Your task to perform on an android device: After watching these photos, my wife asked me to send them to her at clarawagner11@gmail.com via gmail because she wanted to post them on her social media handle and send them to her parents.
Image 0: 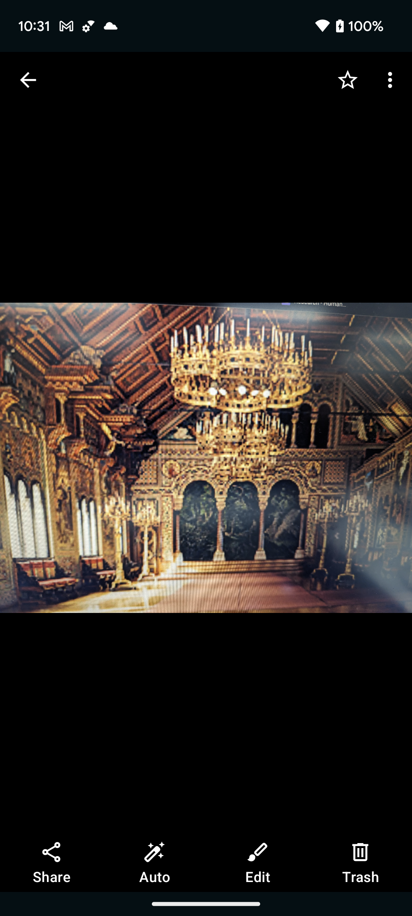
Go back to the previous page to view all photos
Step 0: press back button
Image 1: 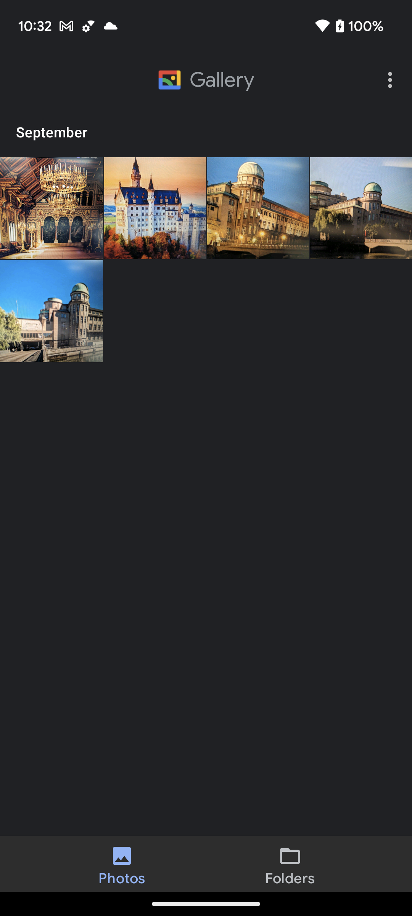
Click on the three dots icon at the top right corner of the screen to view the select items option
Step 1: click (392, 80)
Image 2: 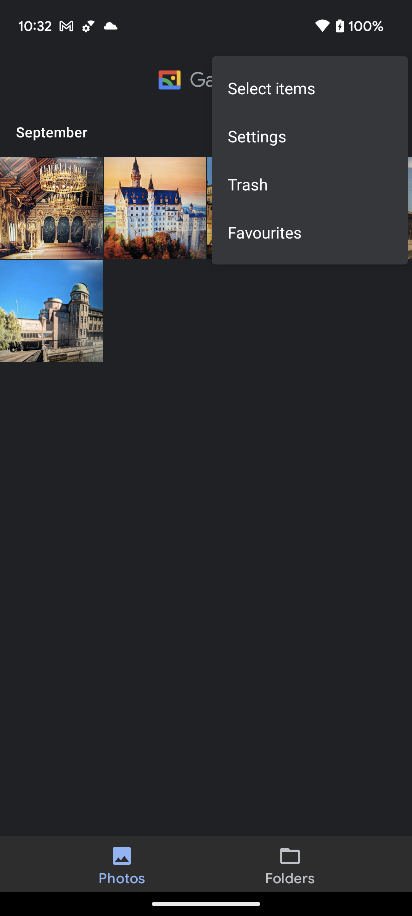
Click on the Select items option to select these photos
Step 2: click (310, 88)
Image 3: 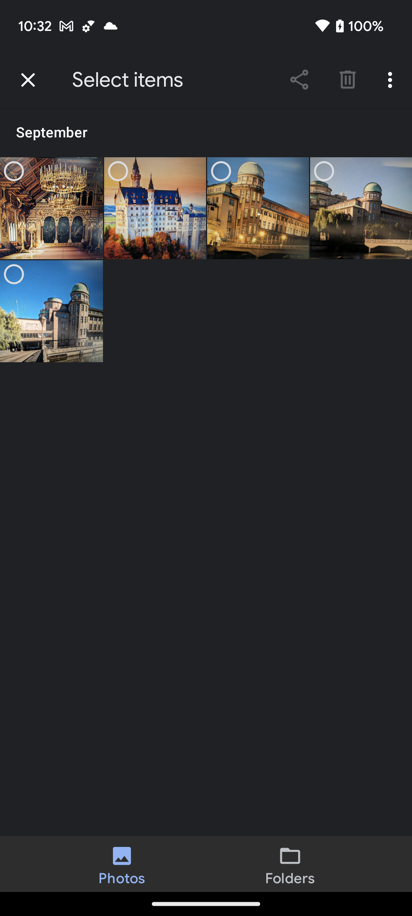
Click on the three dots icon at the top right corner of the screen to view Select all option
Step 3: click (392, 80)
Image 4: 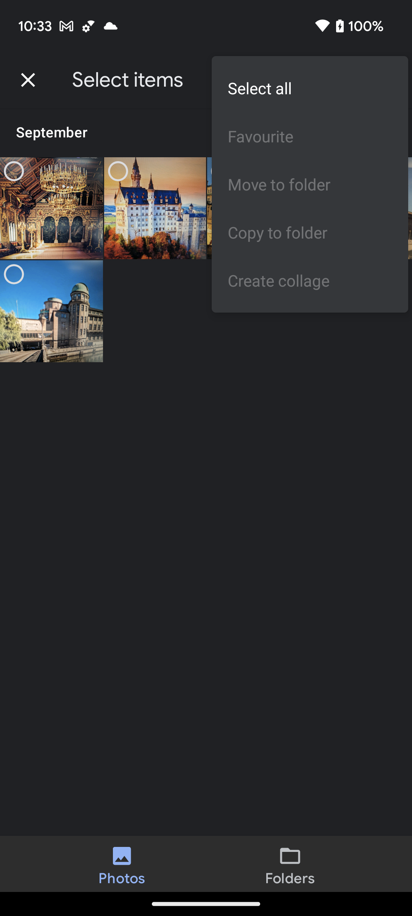
Click on the Select all option to select all these photos
Step 4: click (310, 88)
Image 5: 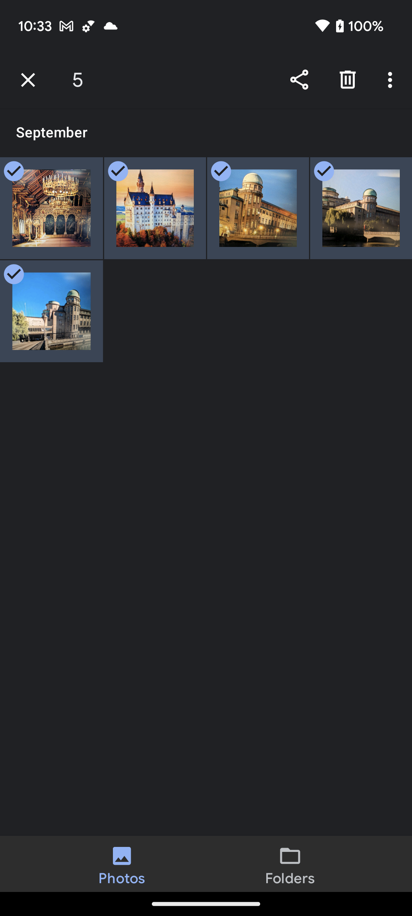
Click on the share button at the top right corner of the screen to share the photos
Step 5: click (299, 80)
Image 6: 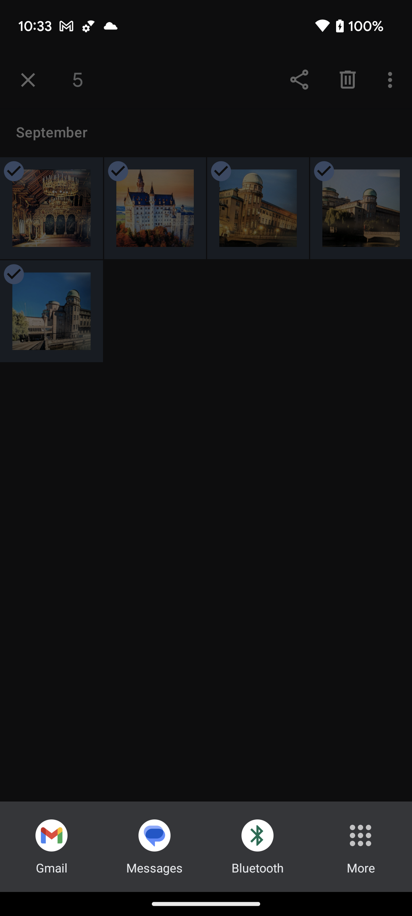
Click on the Gmail app icon at the bottom of the screen to send these photos via gmail
Step 6: click (51, 843)
Image 8: 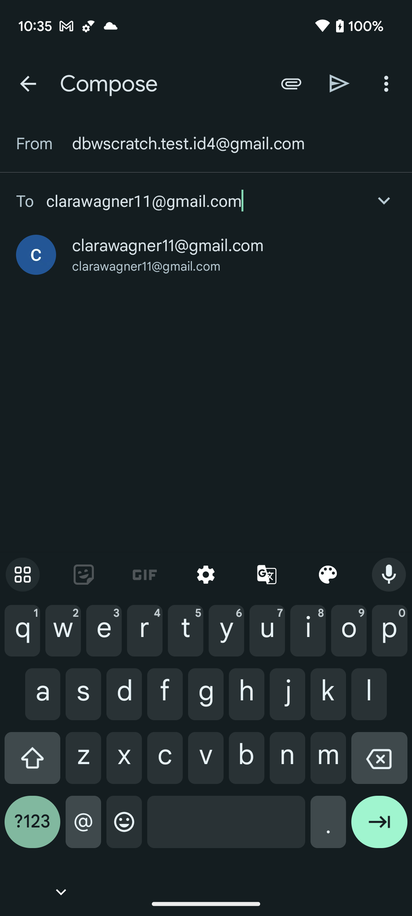
Click on the send button at the top right corner of the screen to send these photos with my wife.
Step 8: click (340, 83)